Your task to perform on an android device: I want a quick & the easiest healthy recipe of Chocolate and chia Pudding for the office morning breakfast in Cookd app
Image 0: 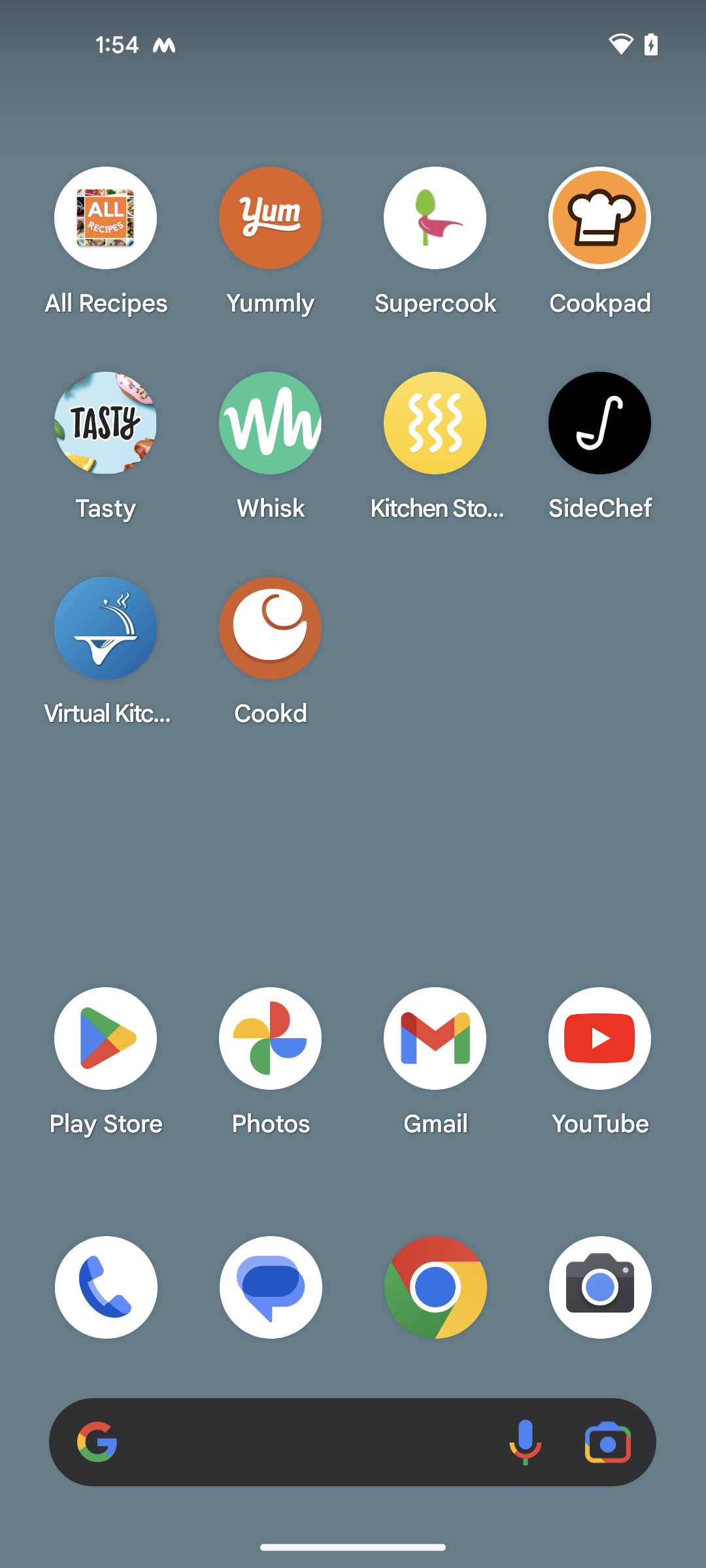
open the Cookd app
Step 0: open app "Cookd"
Image 1: 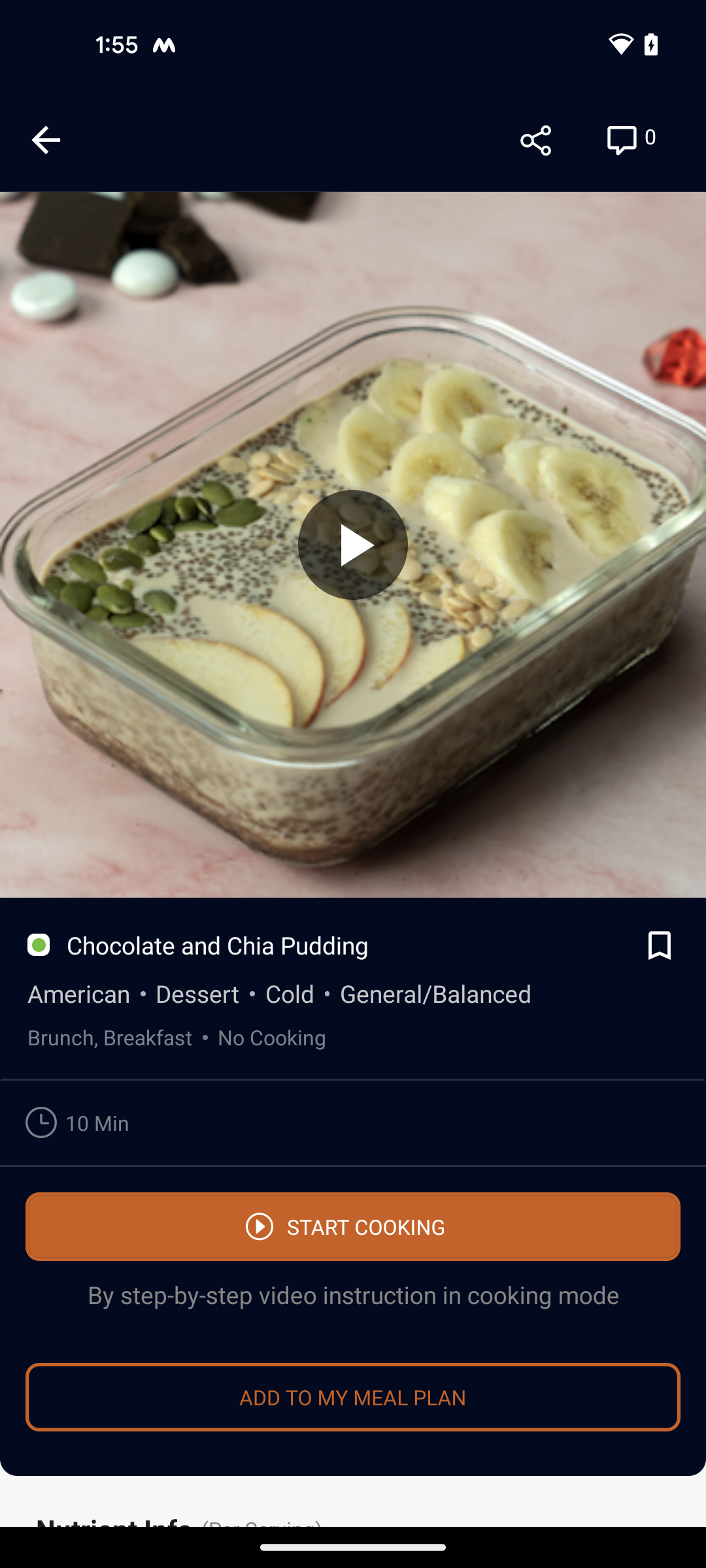
go back
Step 1: press back button
Image 2: 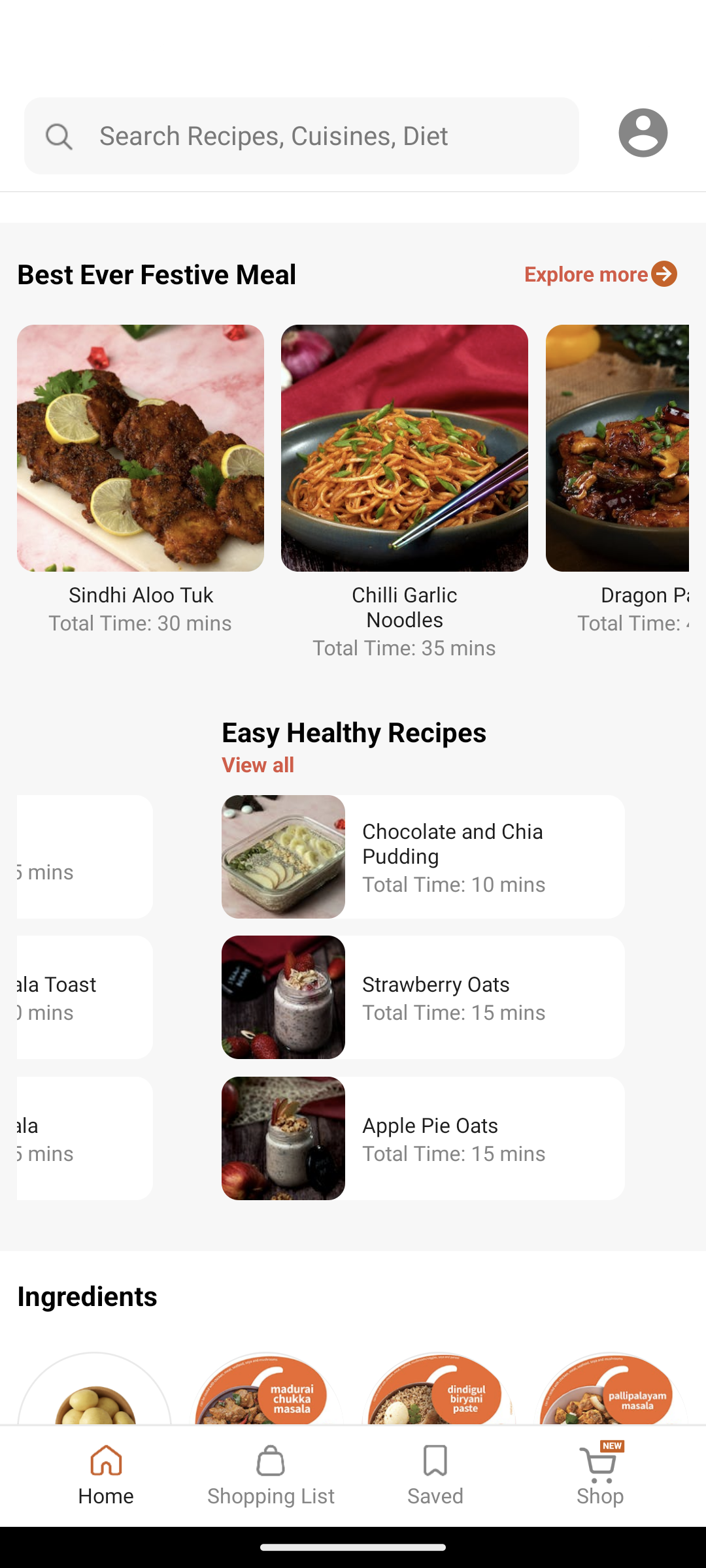
select the Chocolate and Chia Pudding recipe under Easy healthy recipe category
Step 2: click (484, 843)
Image 3: 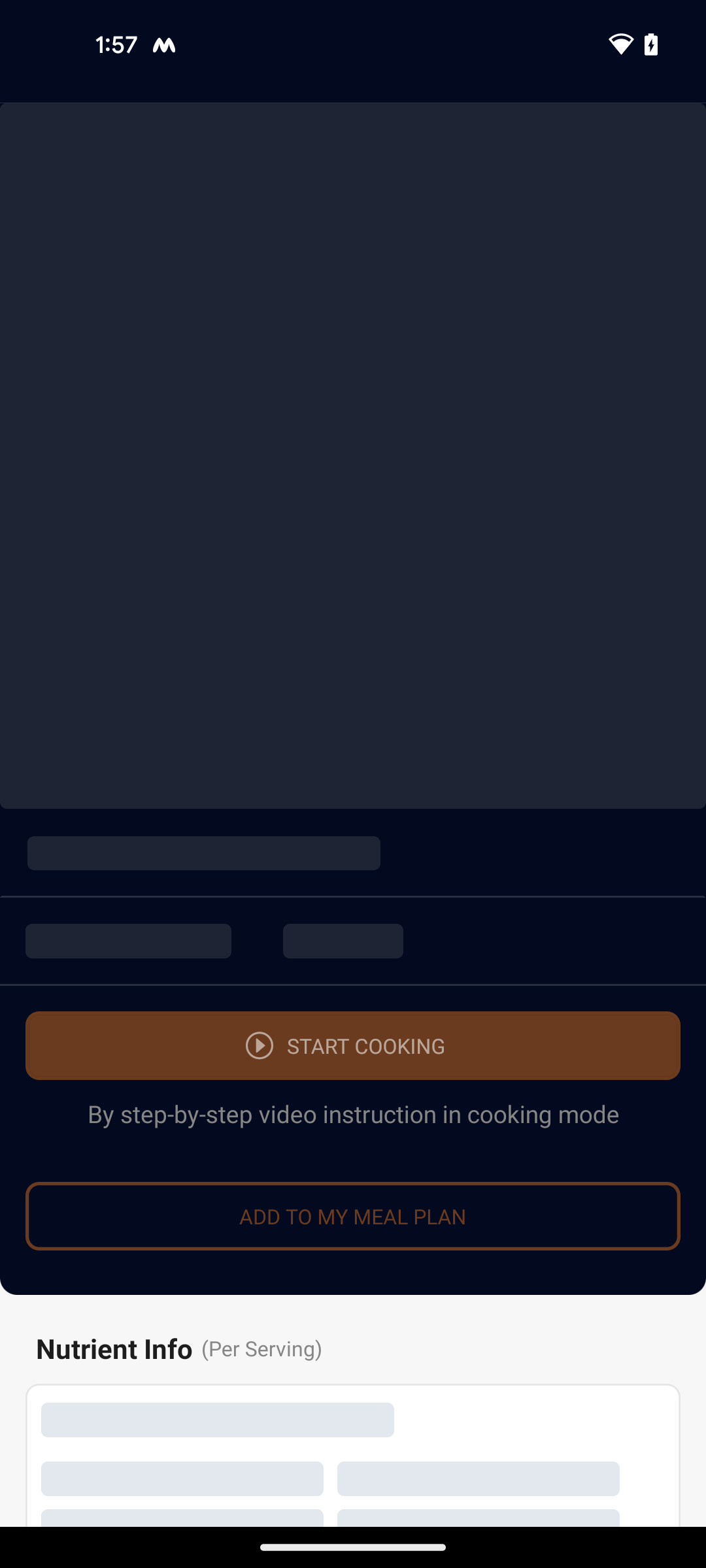
select the Chocolate and Chia Pudding recipe under Easy healthy recipe category
Step 3: wait